Your task to perform on an android device: In the My Money app track your spendings.
Image 0: 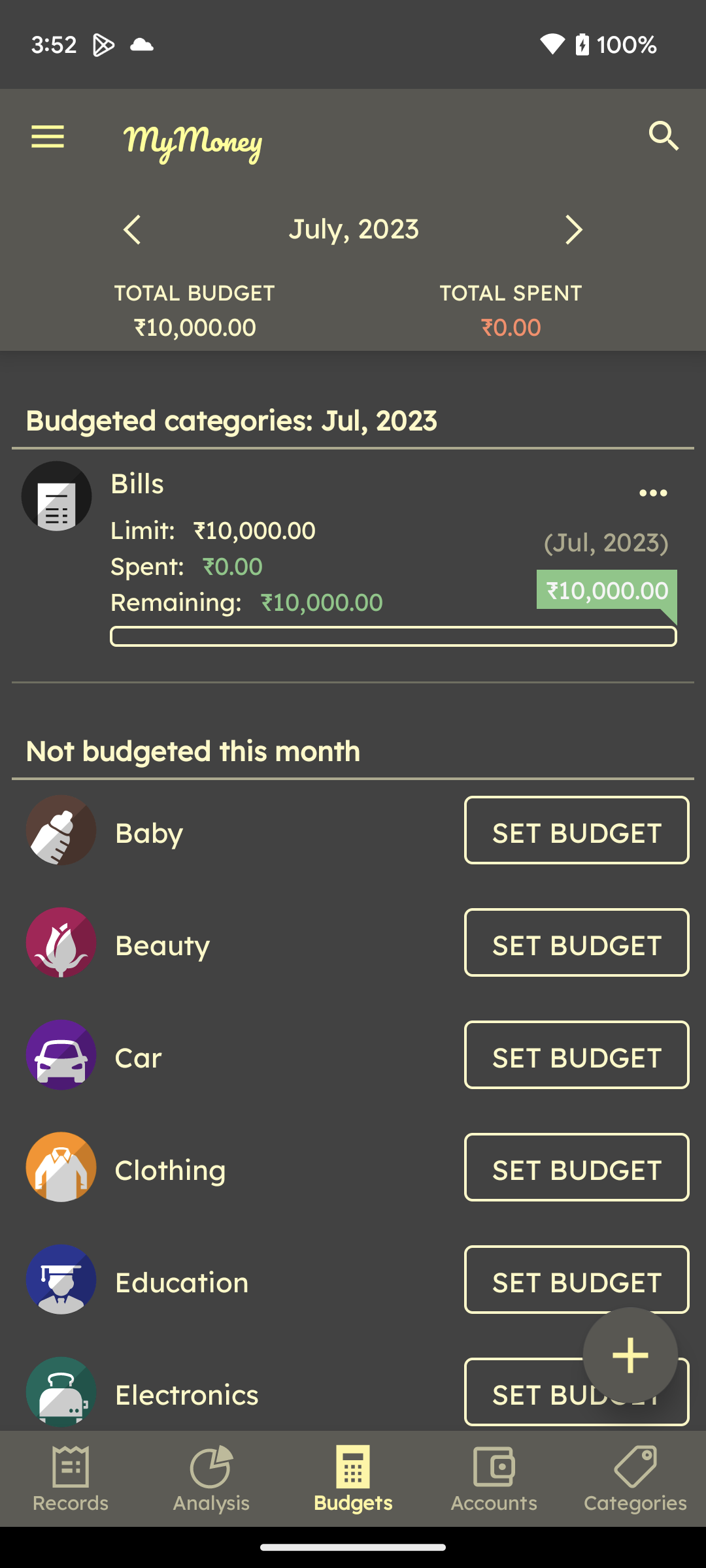
Click on the Analysis option at the bottom of the screen.
Step 0: click (212, 1478)